Your task to perform on an android device: I want to view the SQL data in the terabox app for the reference that will help me teach the lesson.
Image 0: 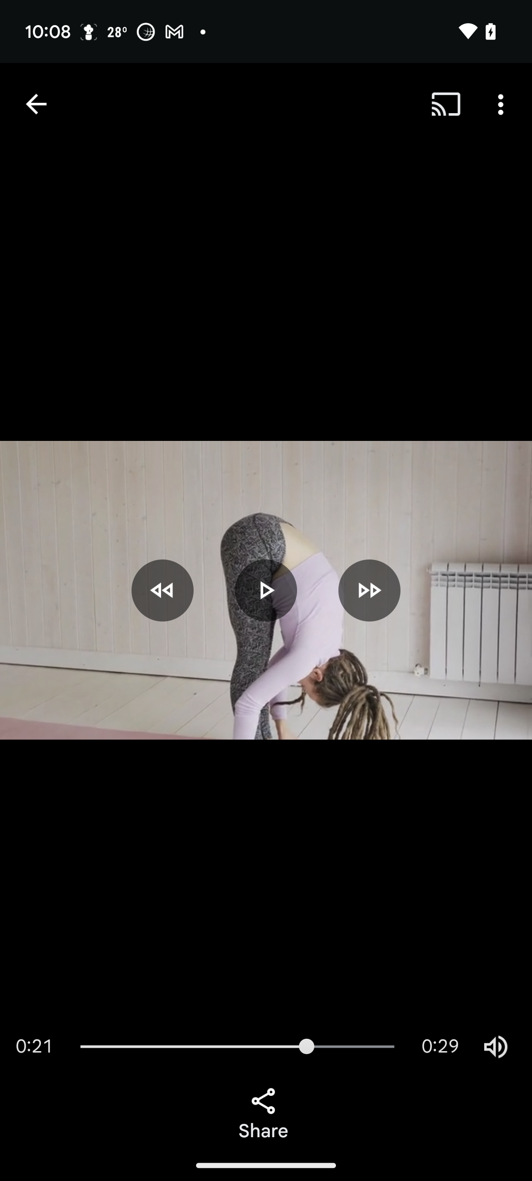
Open the Terabox app
Step 0: open app "TeraBox"
Image 1: 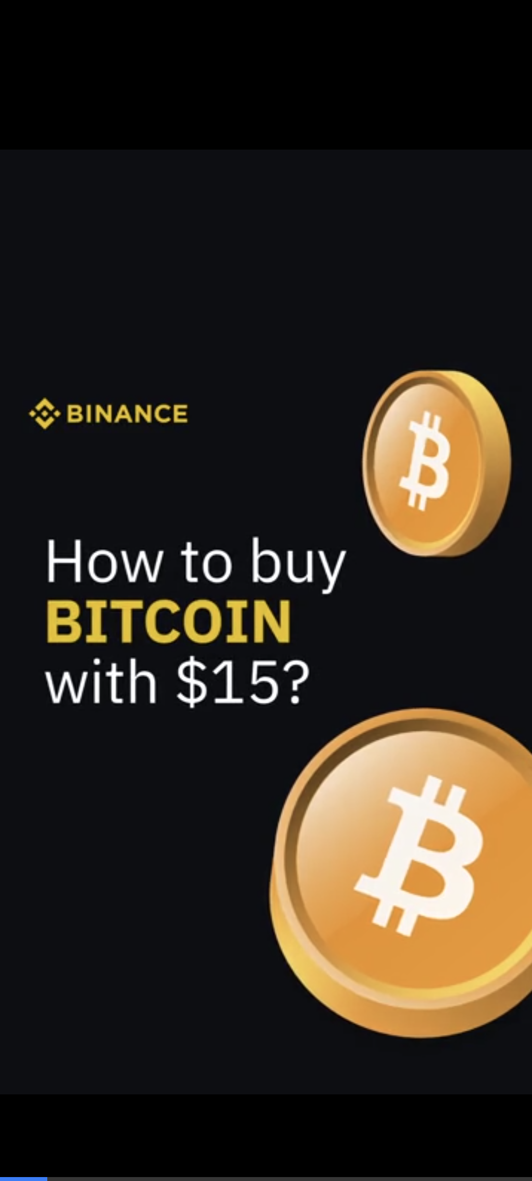
Open the Terabox app
Step 1: wait
Image 2: 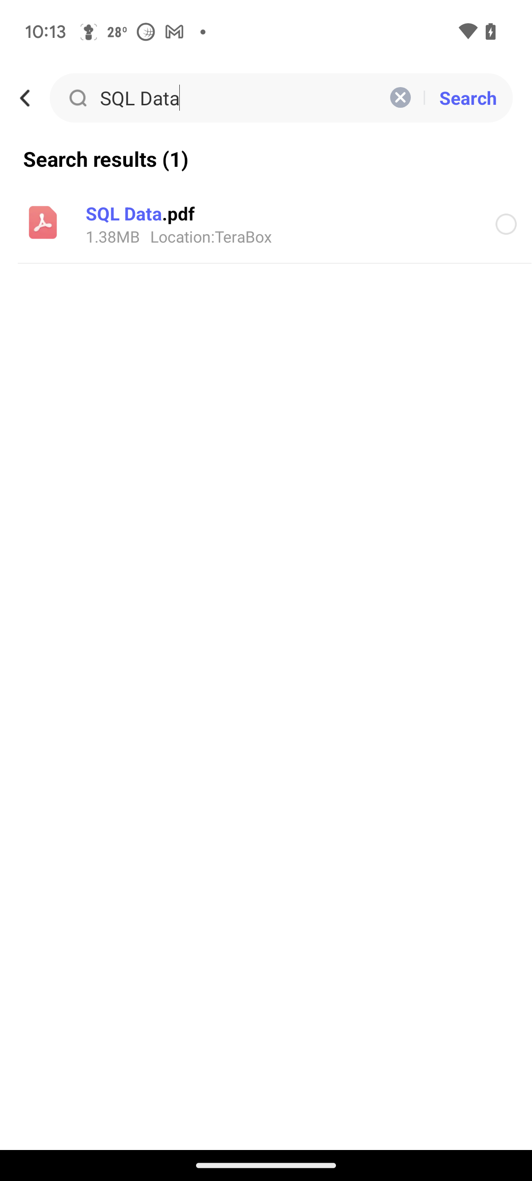
Open the SQL Data.pdf
Step 2: click (283, 205)
Image 3: 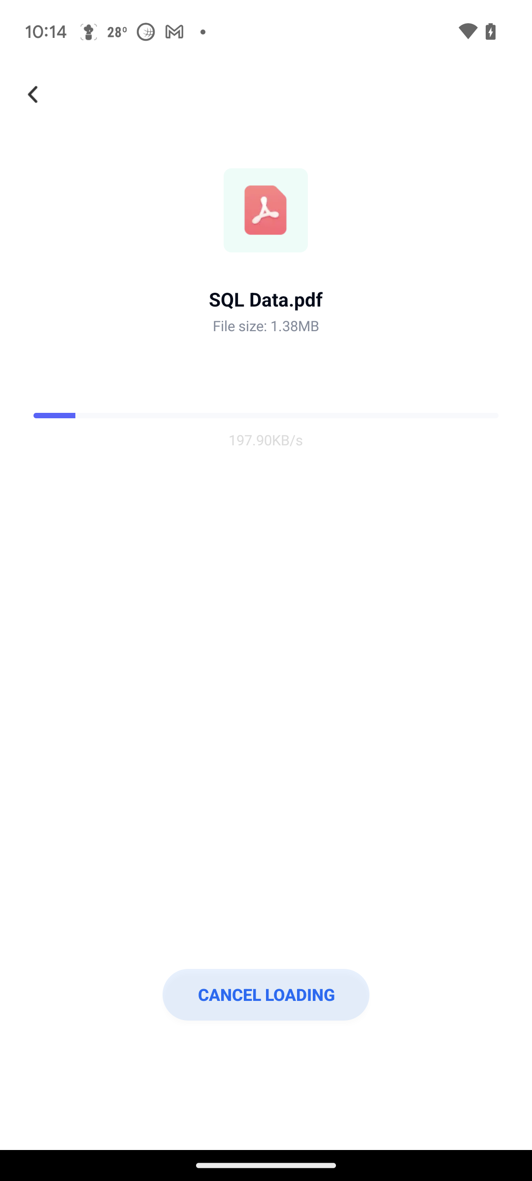
Open the SQL Data.pdf
Step 3: wait